Your task to perform on an android device: Show me the local stores from where i can buy the FORCLAZ hiking poles on the Decathlon app.
Image 0: 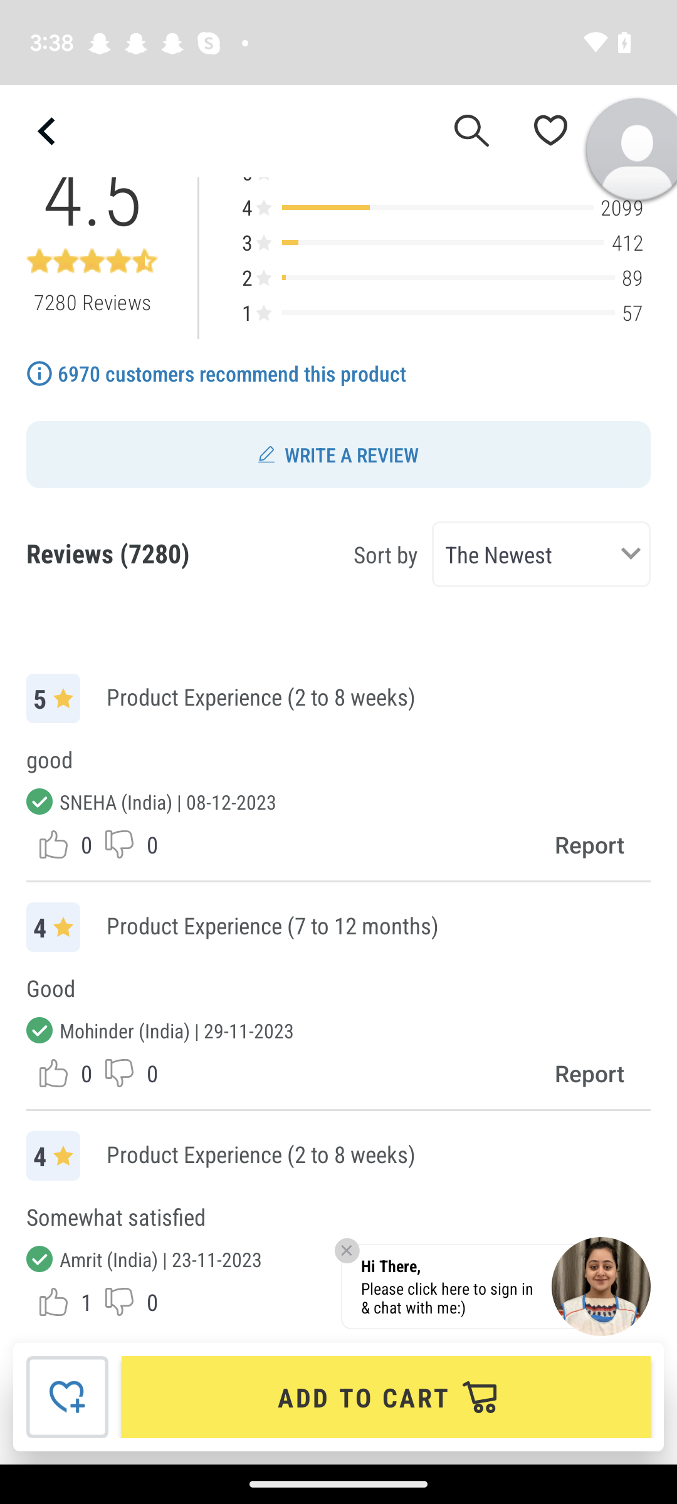
Scroll down until you find the free pickup in store available.
Step 0: scroll up
Image 1: 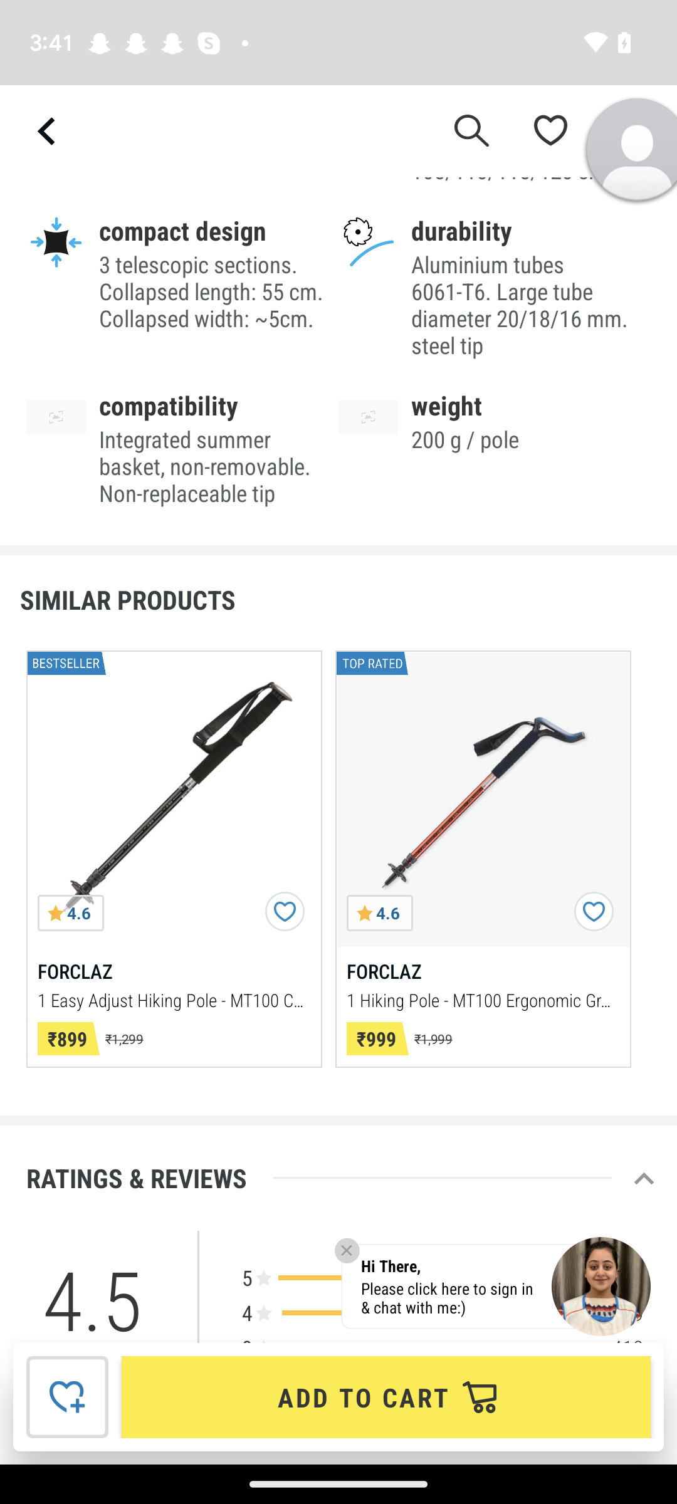
Scroll down until you find the free pickup in store available.
Step 1: scroll up
Image 2: 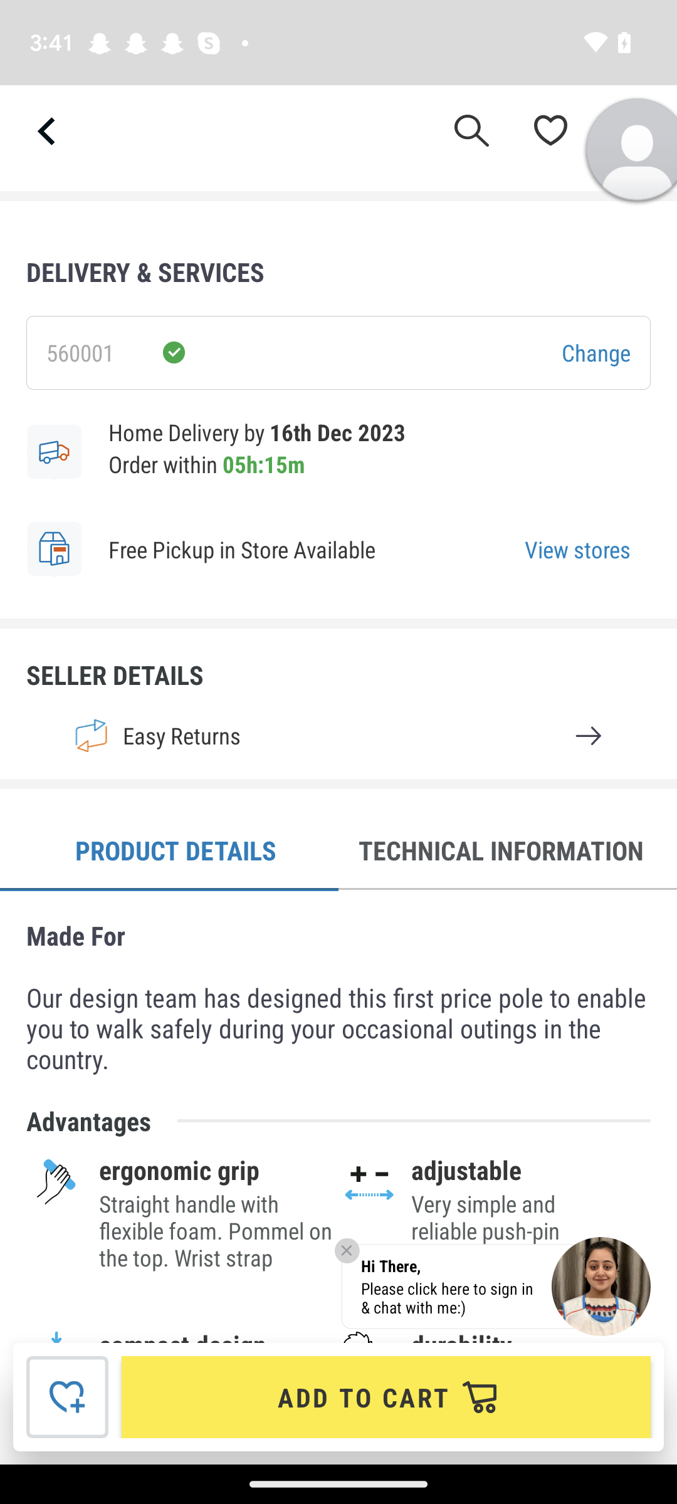
Click on the view stores.
Step 2: click (577, 549)